Your task to perform on an android device: I like to add the Sony Aplha ILCE-6100Y camera to my cart since I like its features and specifications.
Image 0: 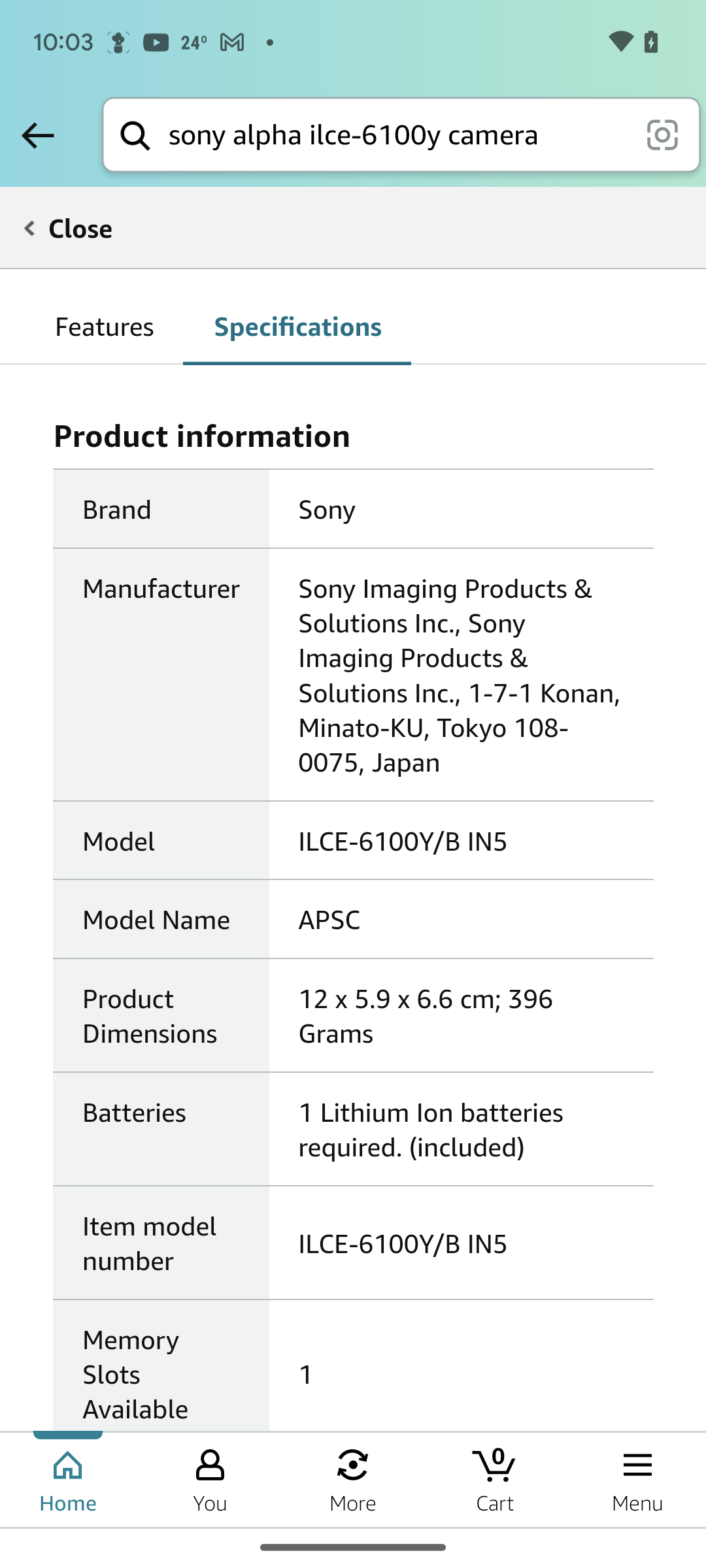
Go back to the previous screen
Step 0: press back button
Image 1: 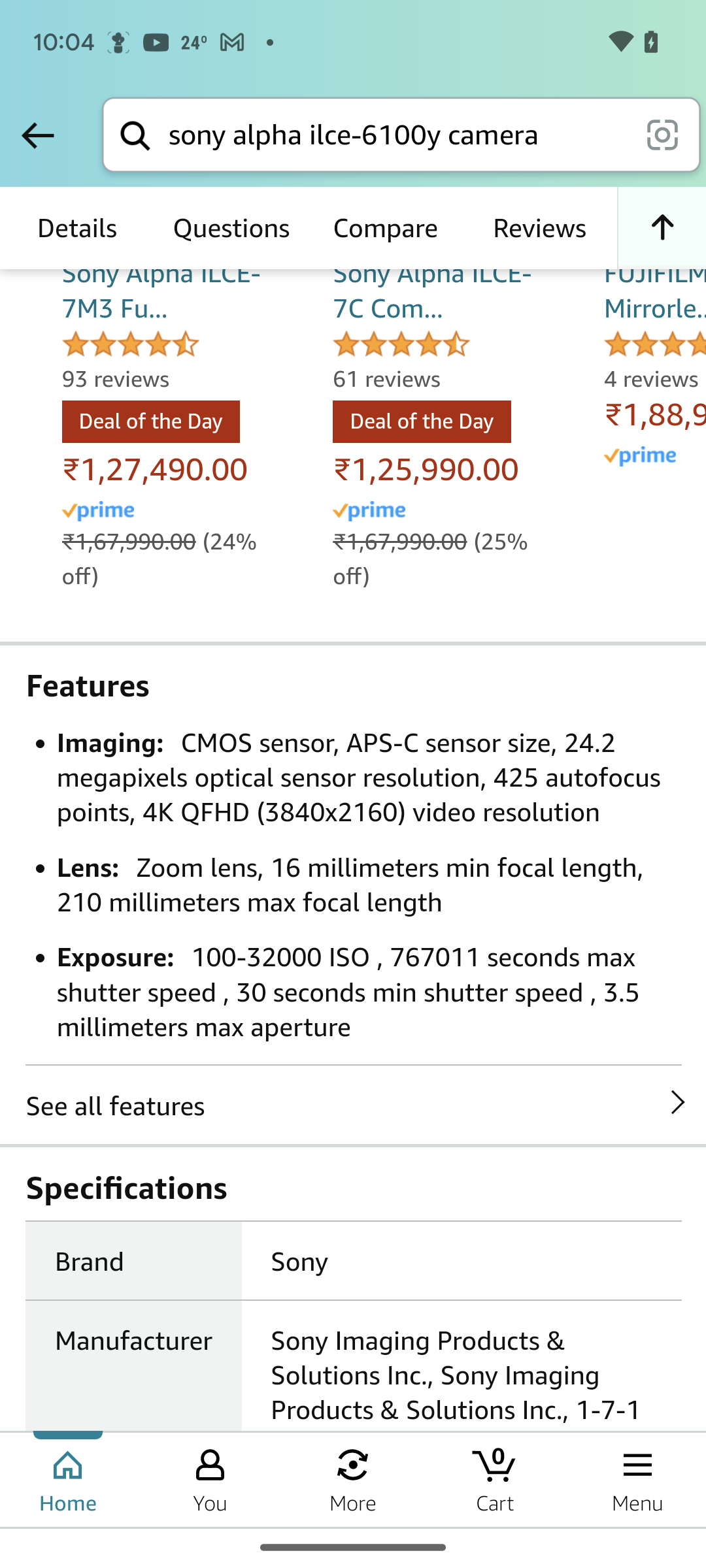
Swipe down the screen to view add to cart button
Step 1: scroll up
Image 2: 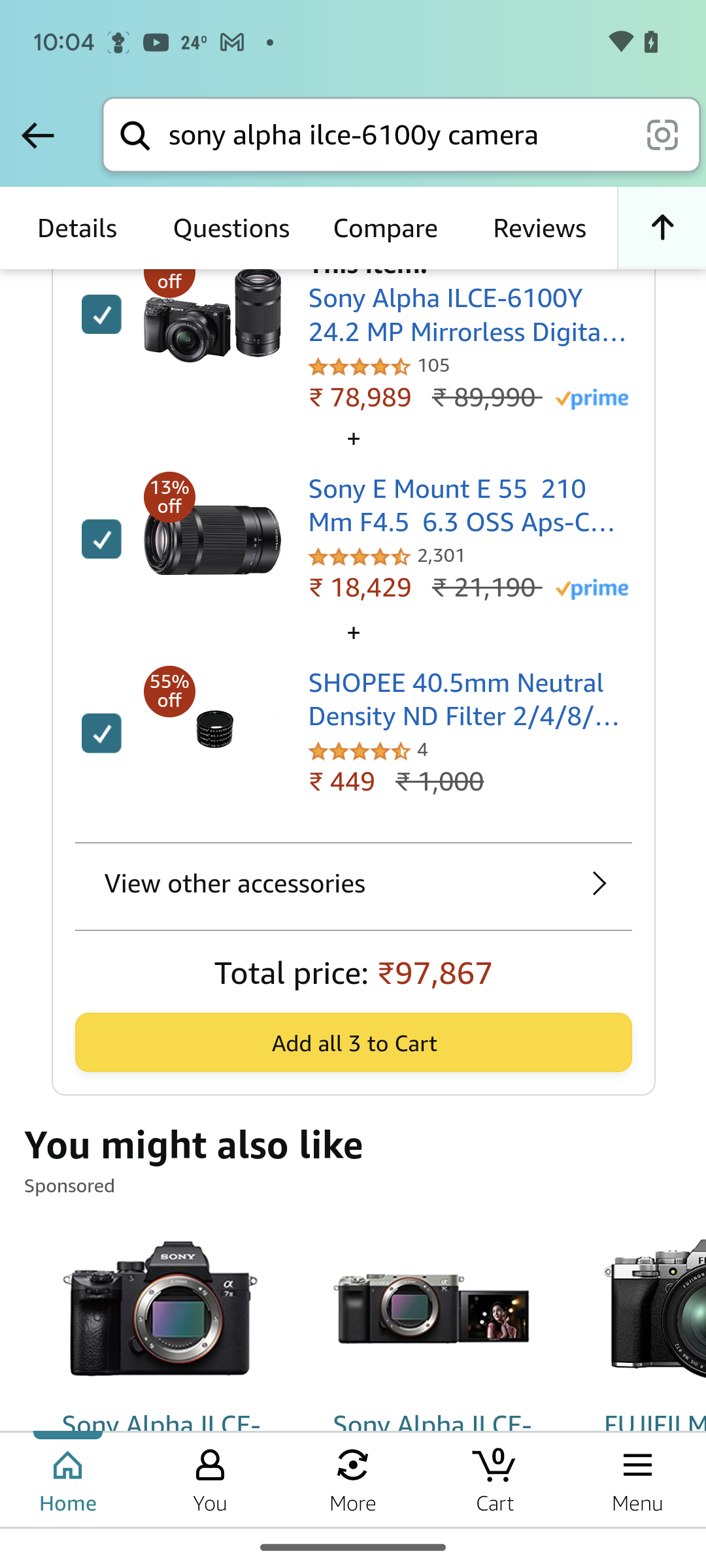
Swipe down the screen to view add to cart button
Step 2: scroll up
Image 3: 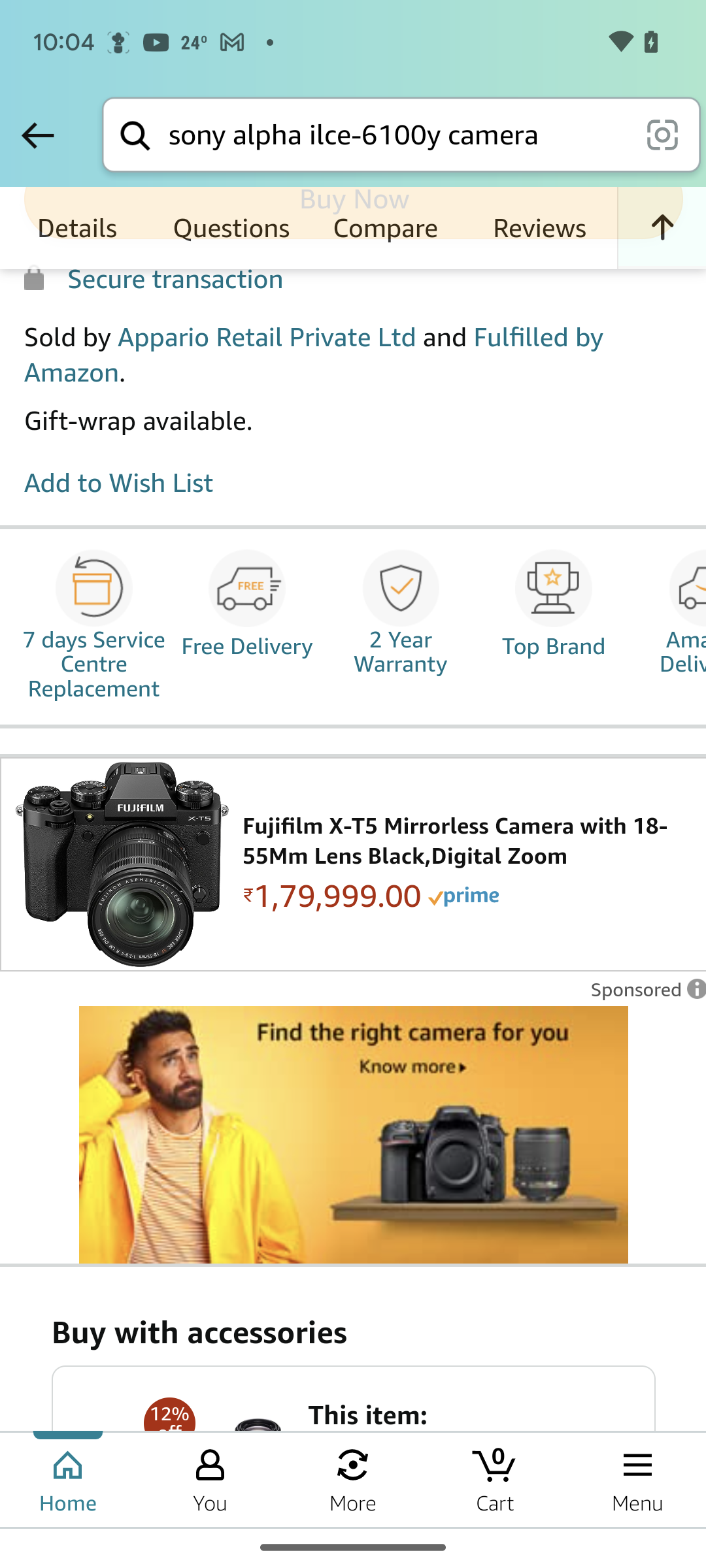
Swipe down the screen to view add to cart button
Step 3: scroll up
Image 4: 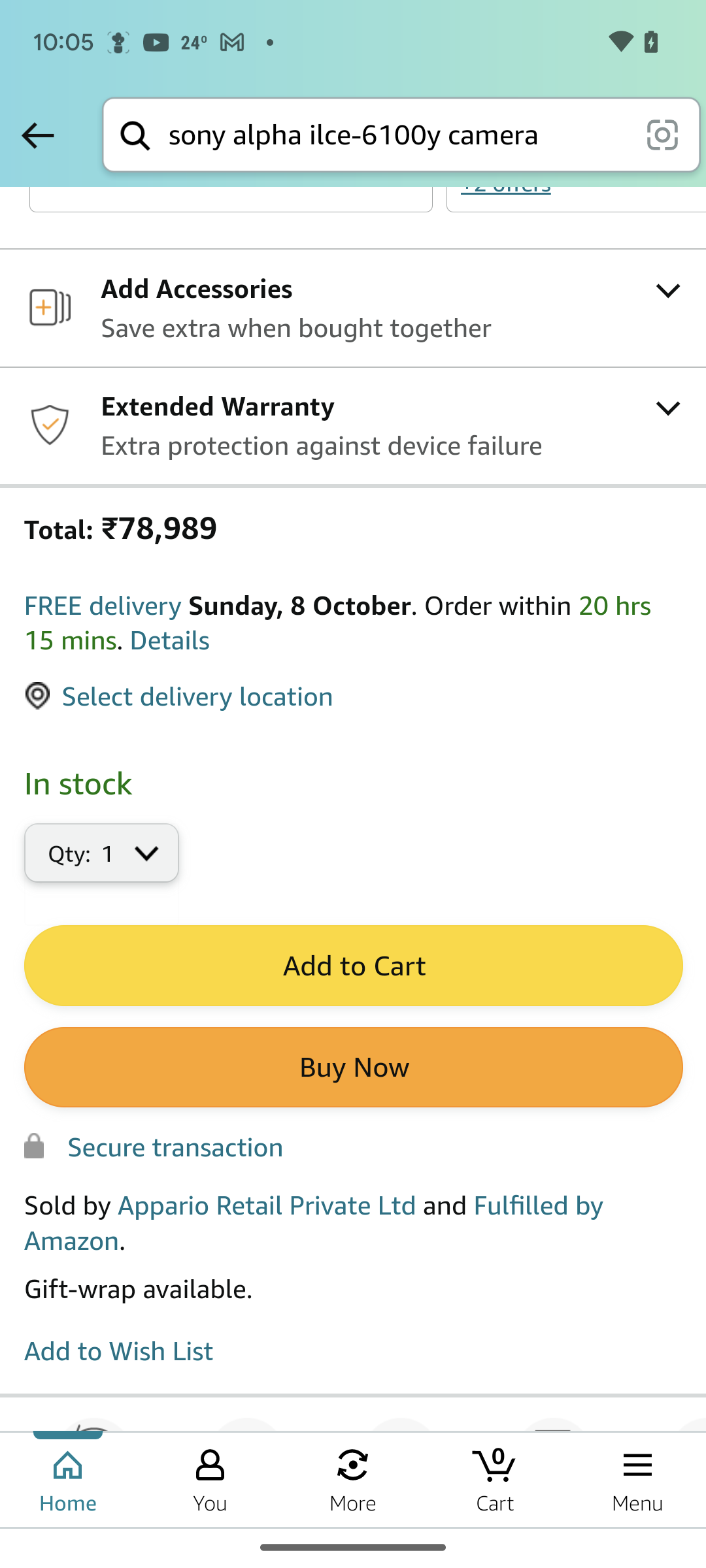
Click on the add to cart button
Step 4: click (352, 966)